Your task to perform on an android device: With the Microsoft365(Office) application, I want to create a new document with the text "just keep dancing."
Image 0: 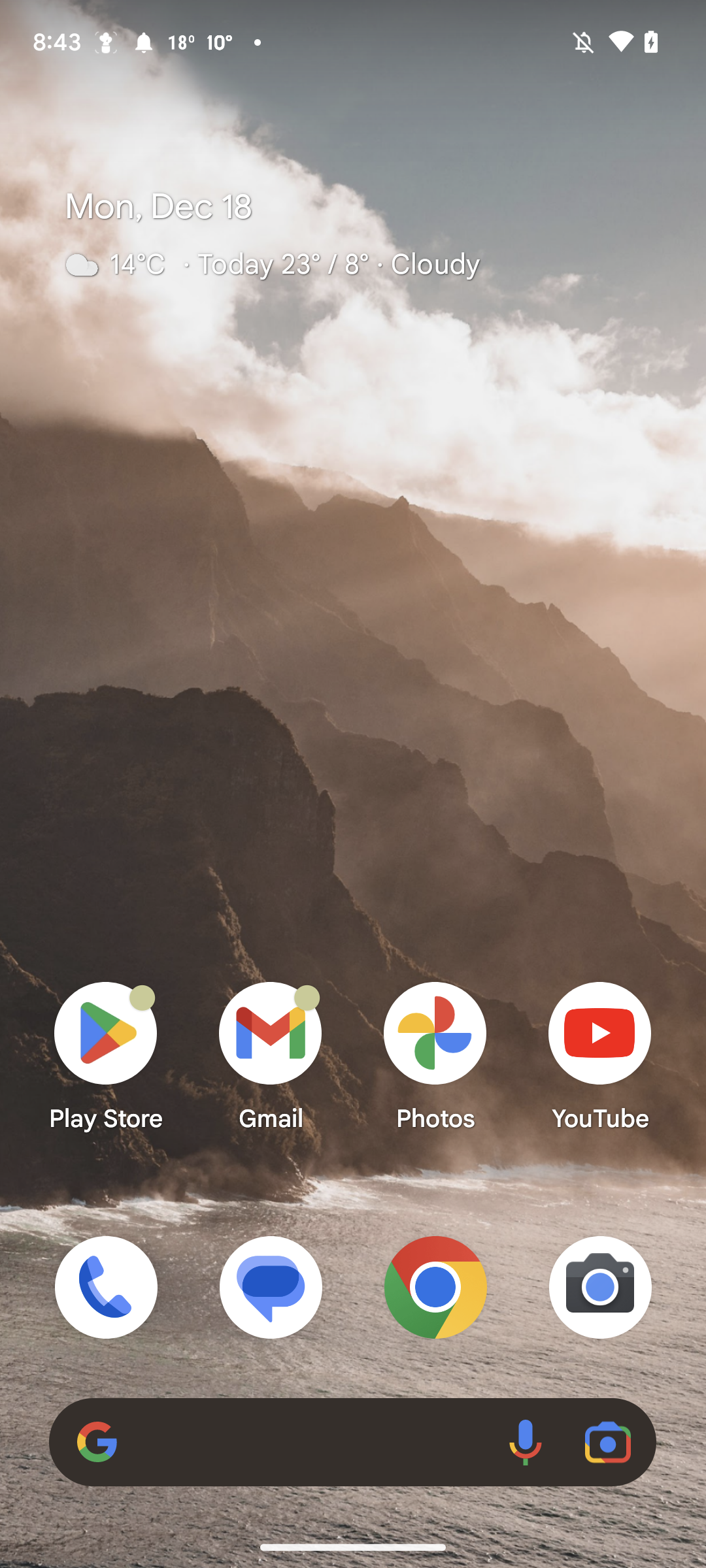
Open Microsoft365(Office) App
Step 0: open app "Microsoft 365 (Office)"
Image 1: 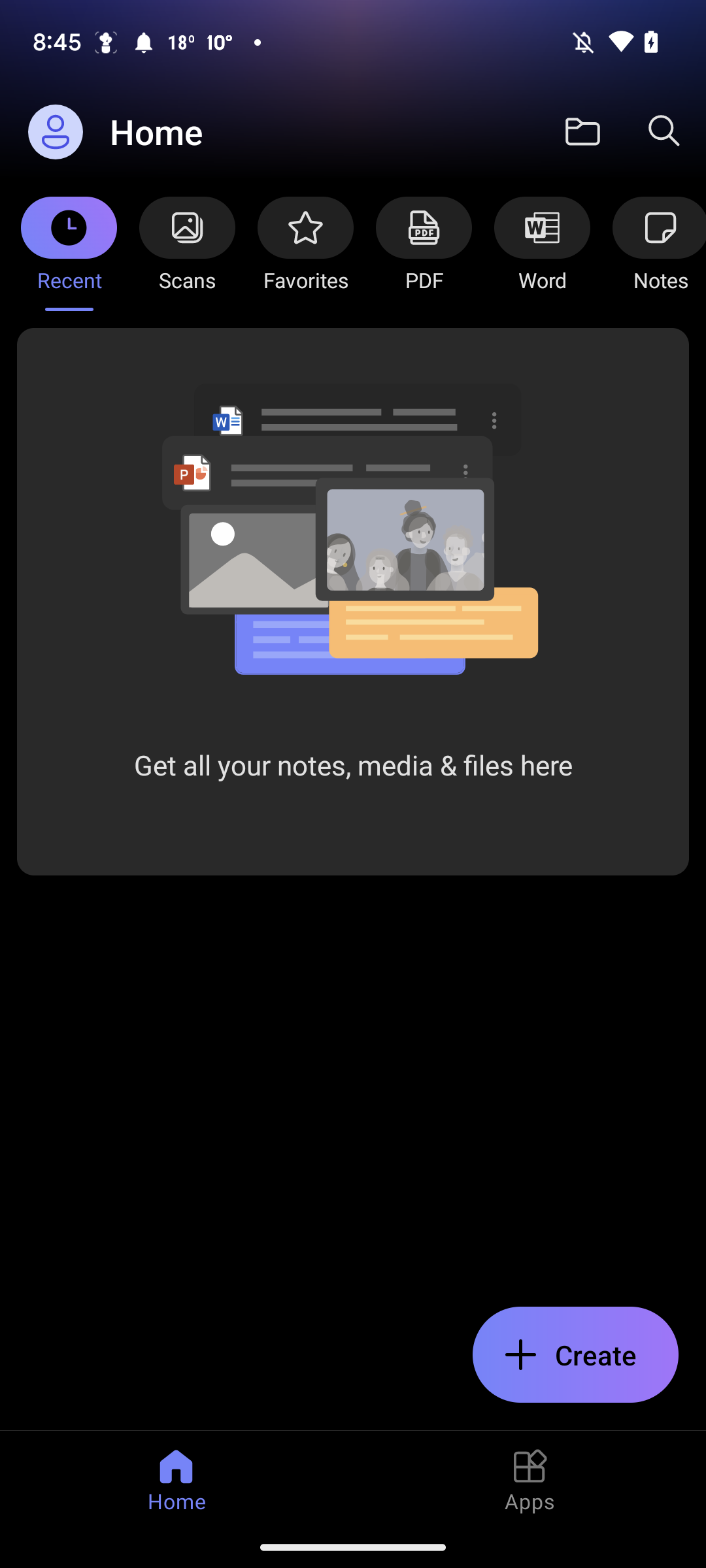
Click on  the Create 
Step 1: click (575, 1354)
Image 2: 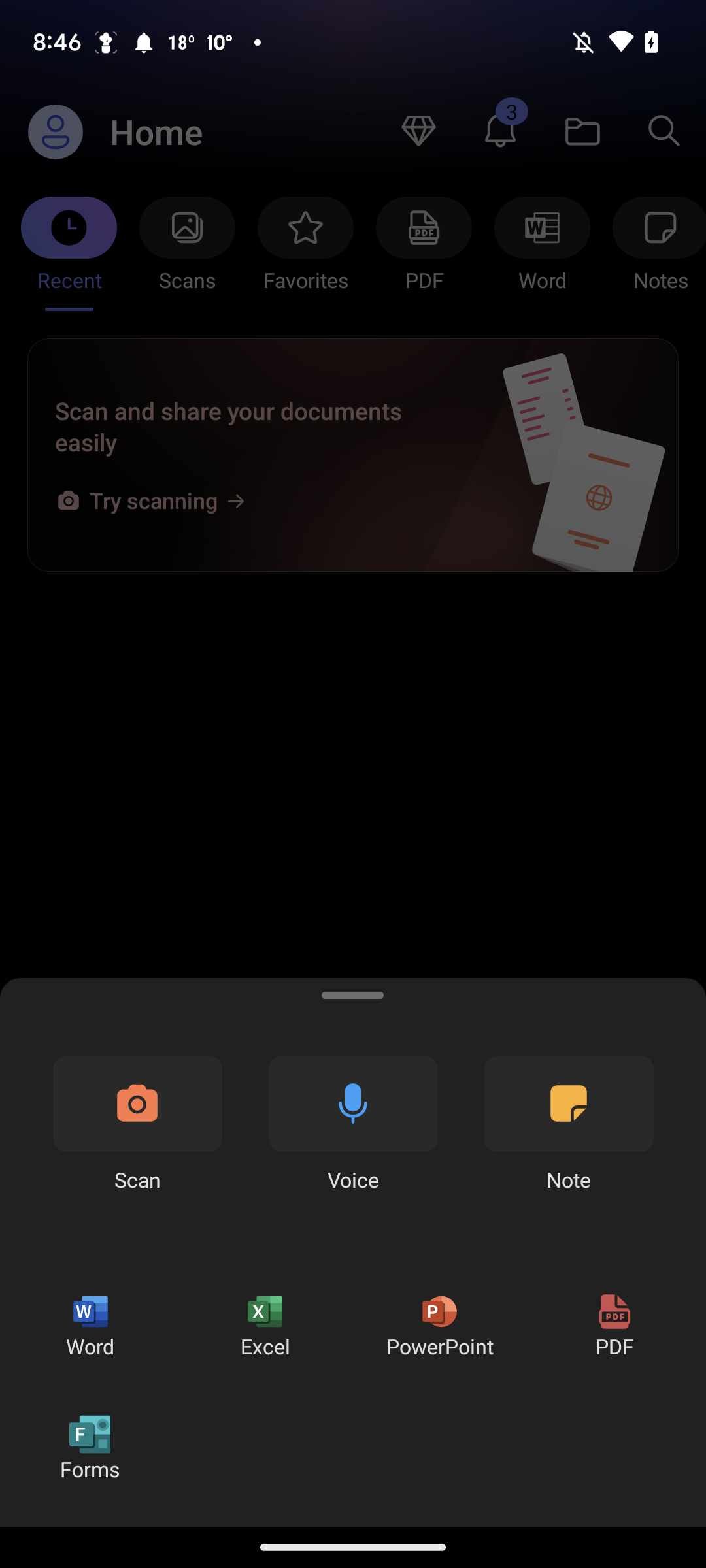
Click on Word
Step 2: click (90, 1325)
Image 3: 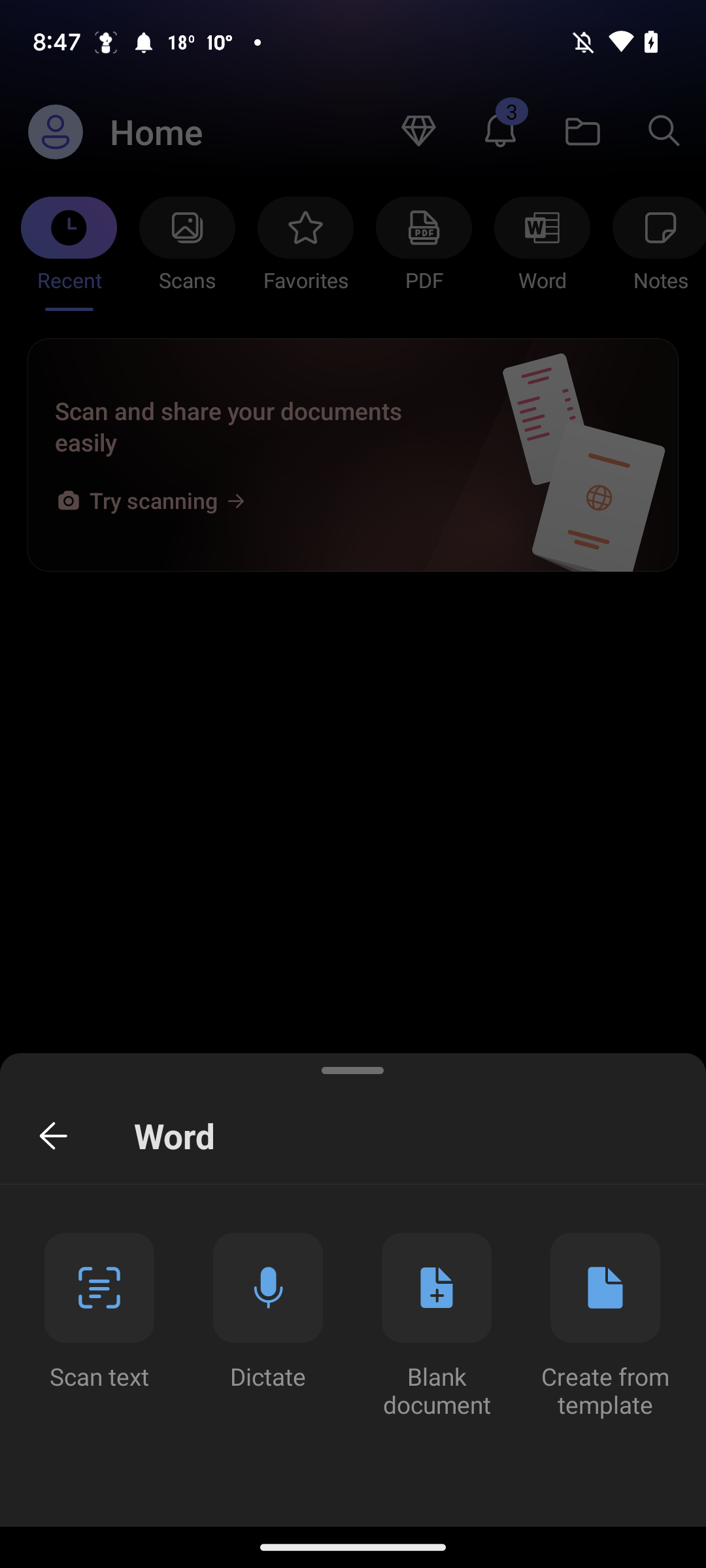
Click on the Blank document
Step 3: click (445, 1302)
Image 4: 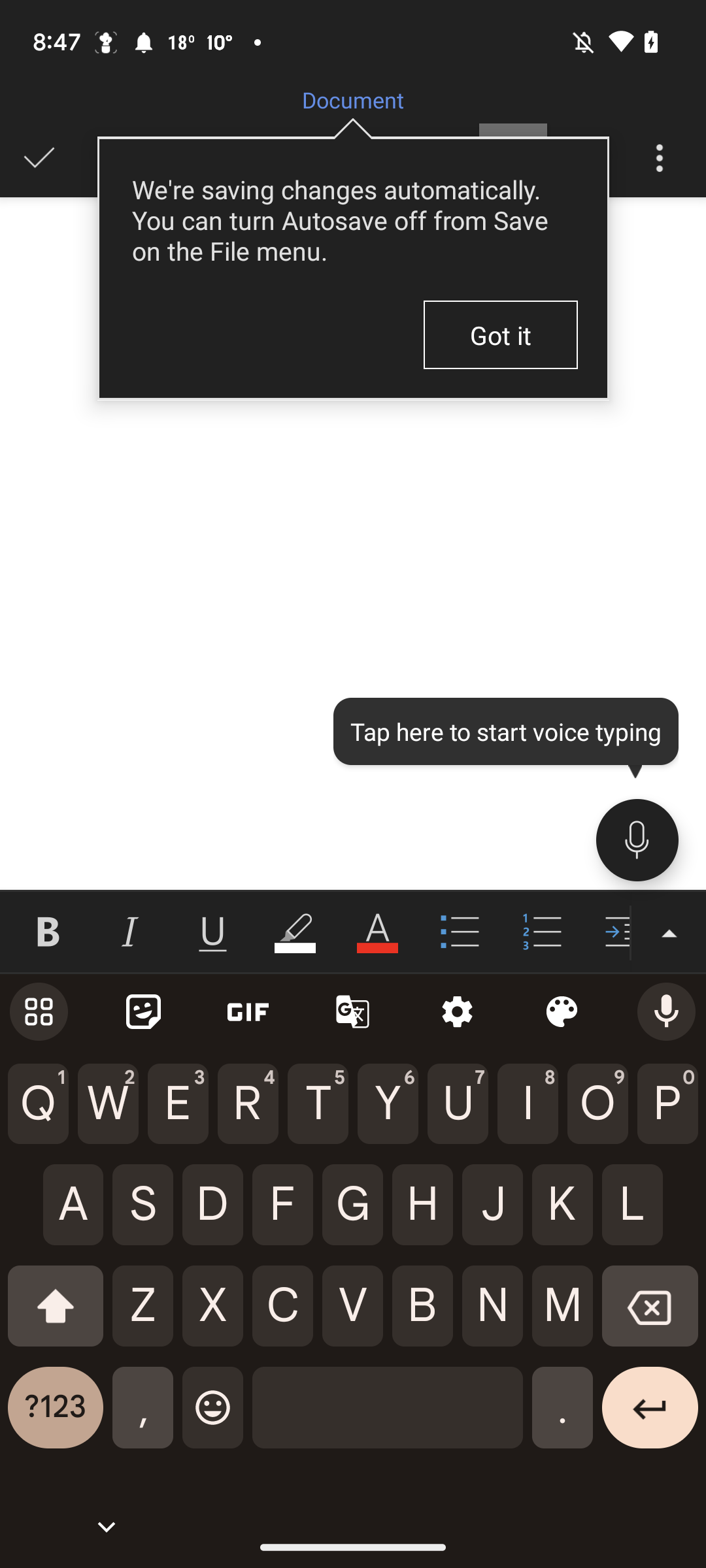
Click on the Blank document
Step 4: wait
Image 5: 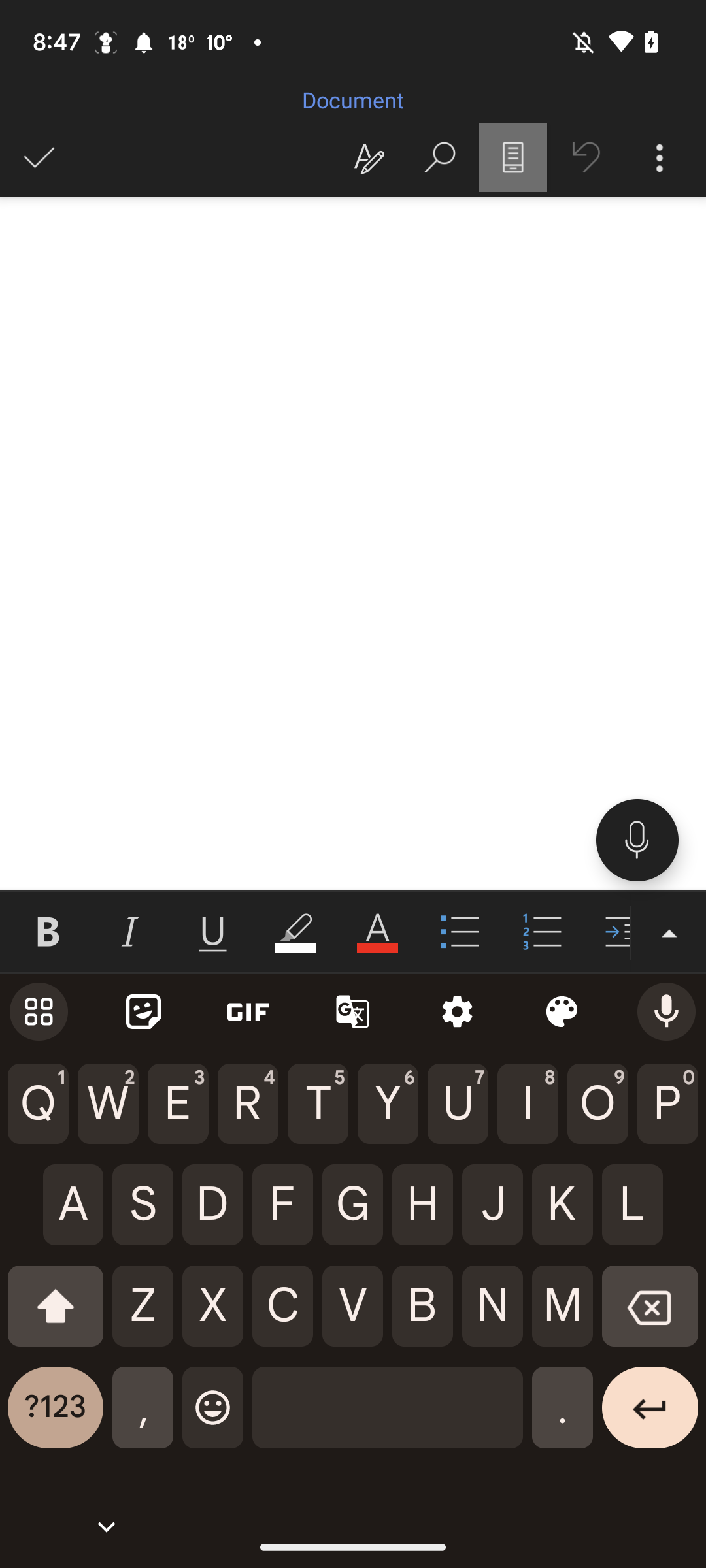
Add text just keep dancing
Step 5: type "Just keep dancing"